Your task to perform on an android device: I want to buy the hiking shoes of the Columbia brand, so apply the brand filter for me and look for the Columbia brand shoes.
Image 0: 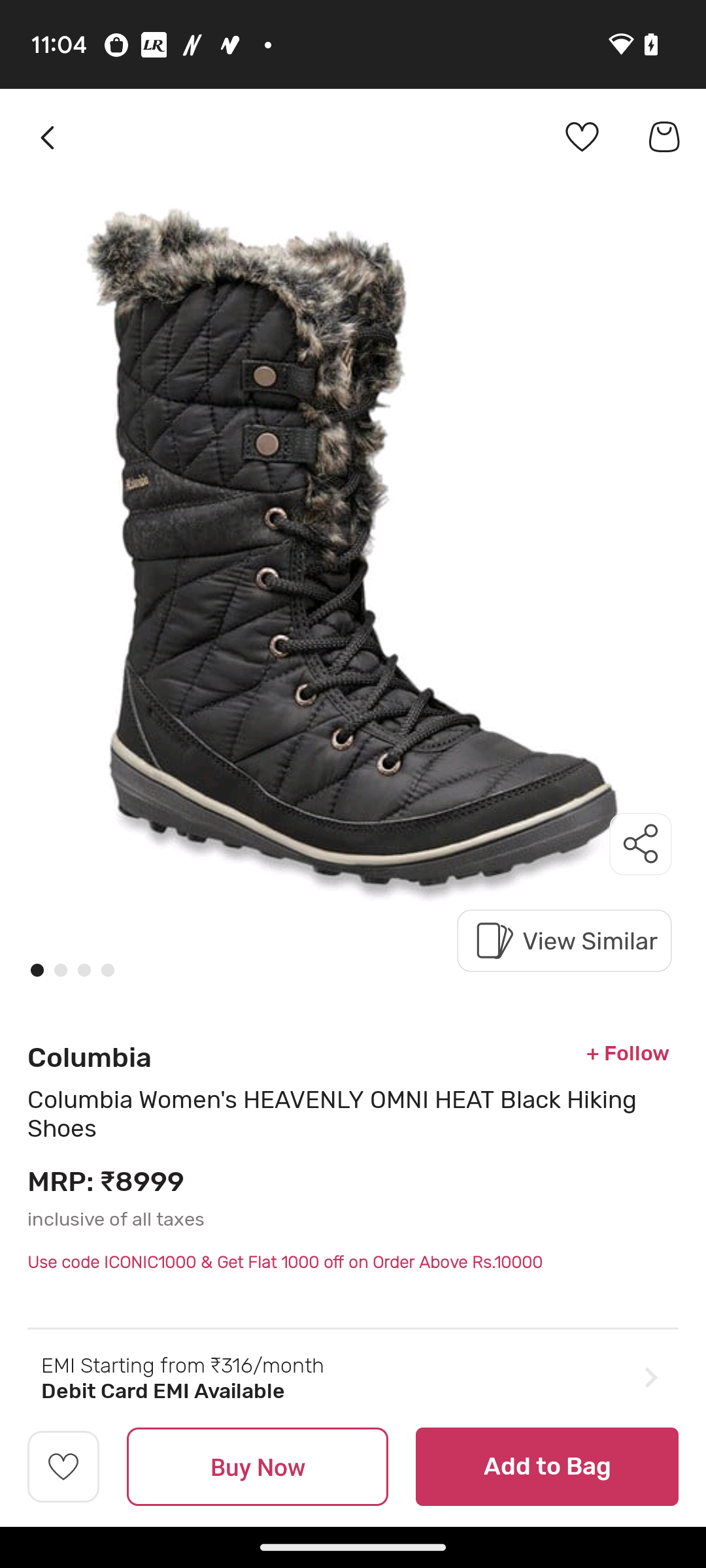
Go back to the previous page.
Step 0: press back button
Image 1: 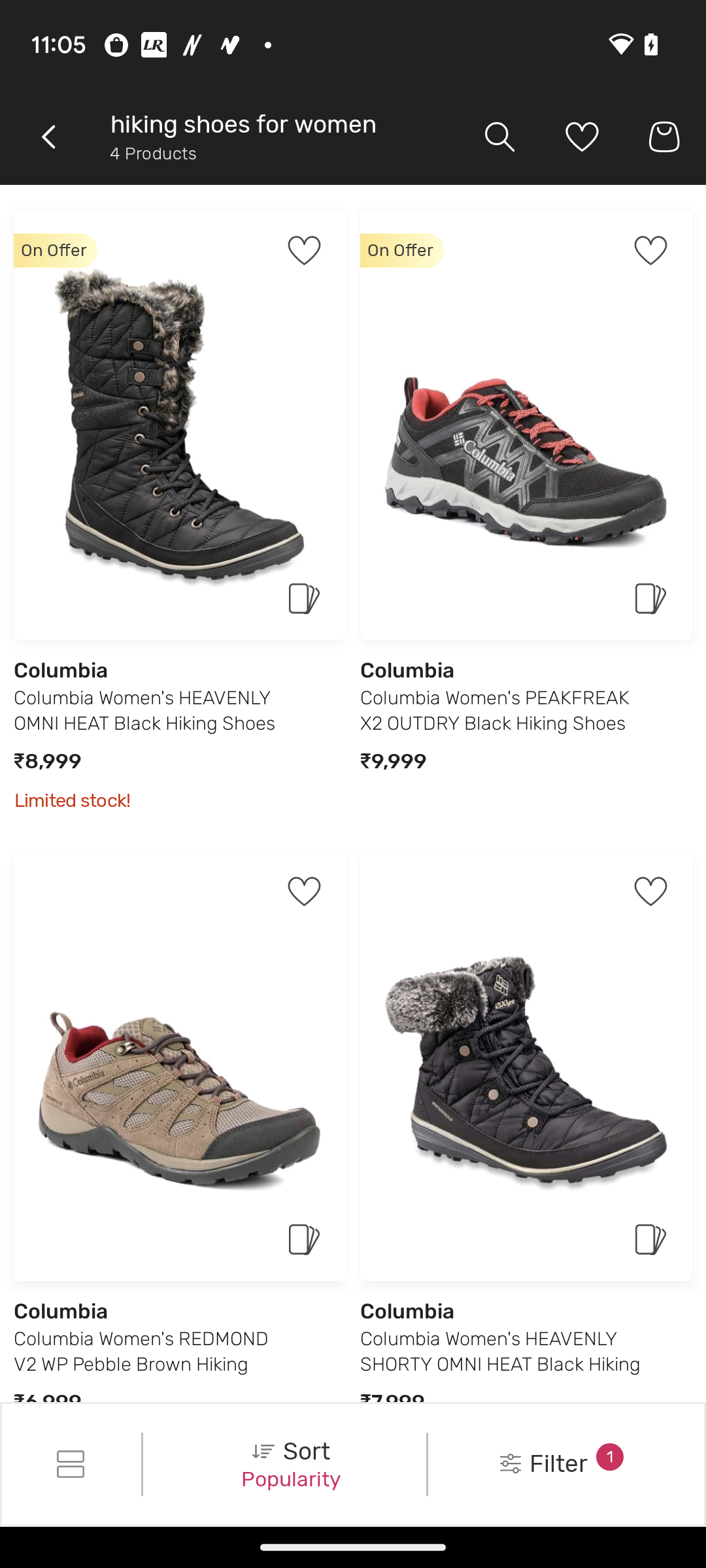
Click on the filter tab at the bottom right corner of the screen.
Step 1: click (543, 1464)
Image 2: 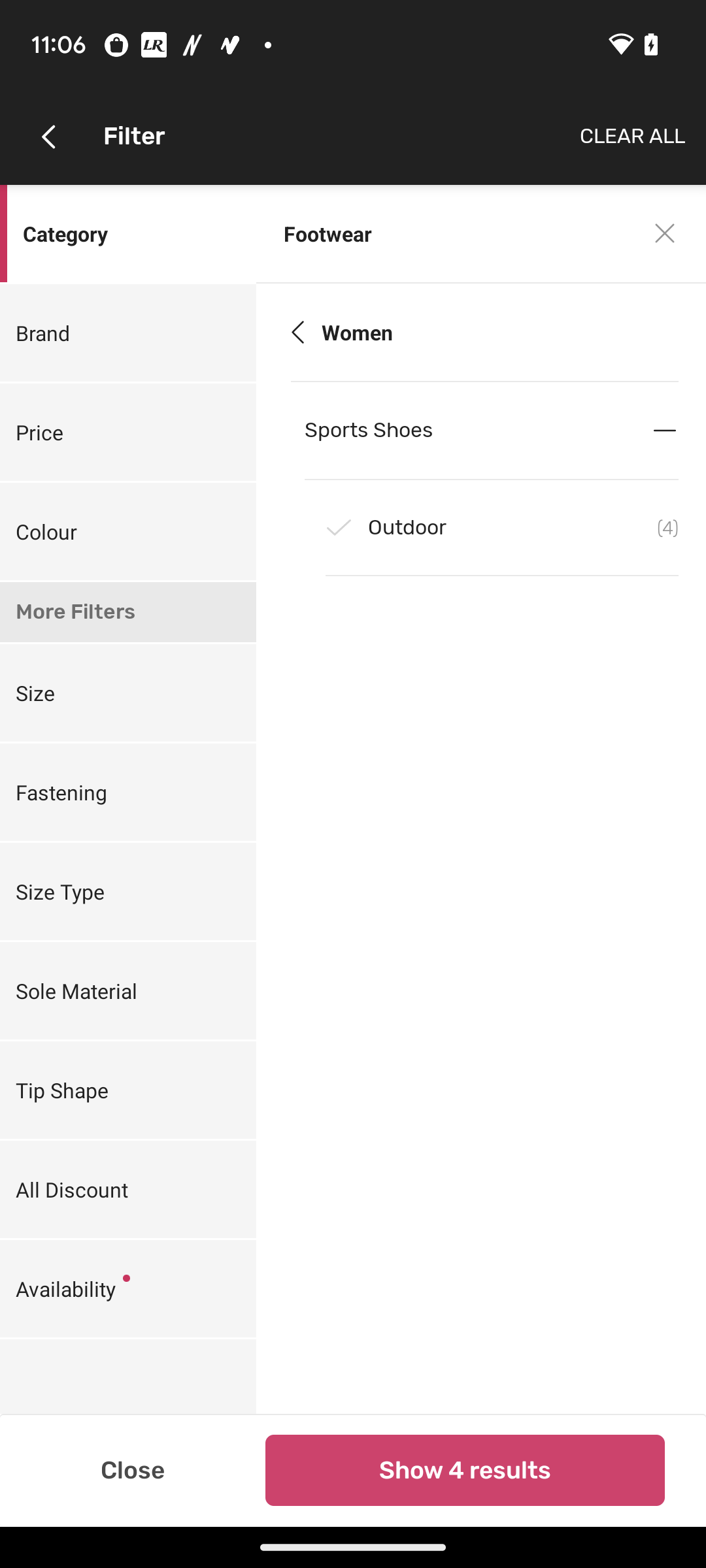
click on the "brand" filter.
Step 2: click (92, 336)
Image 3: 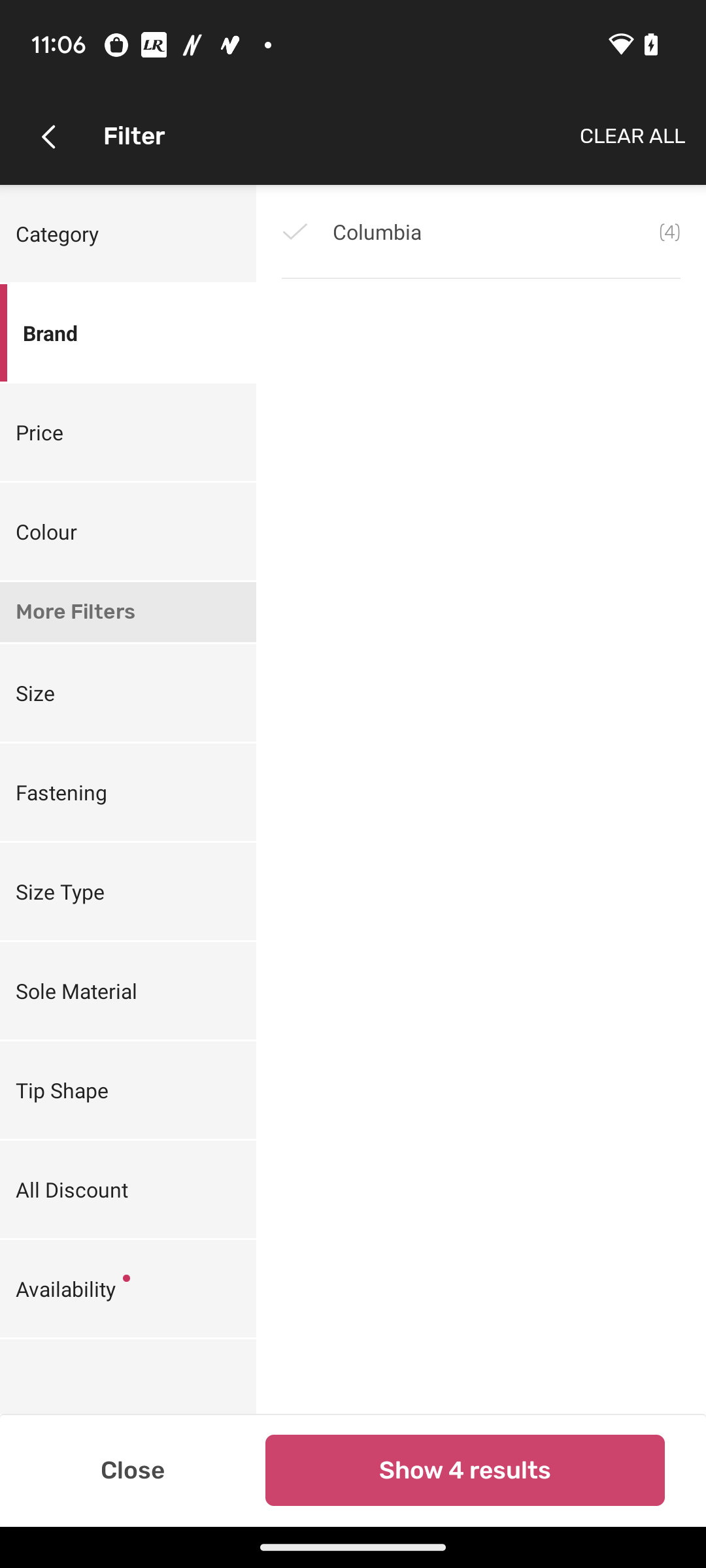
Click on the columbia brand.
Step 3: click (511, 212)
Image 4: 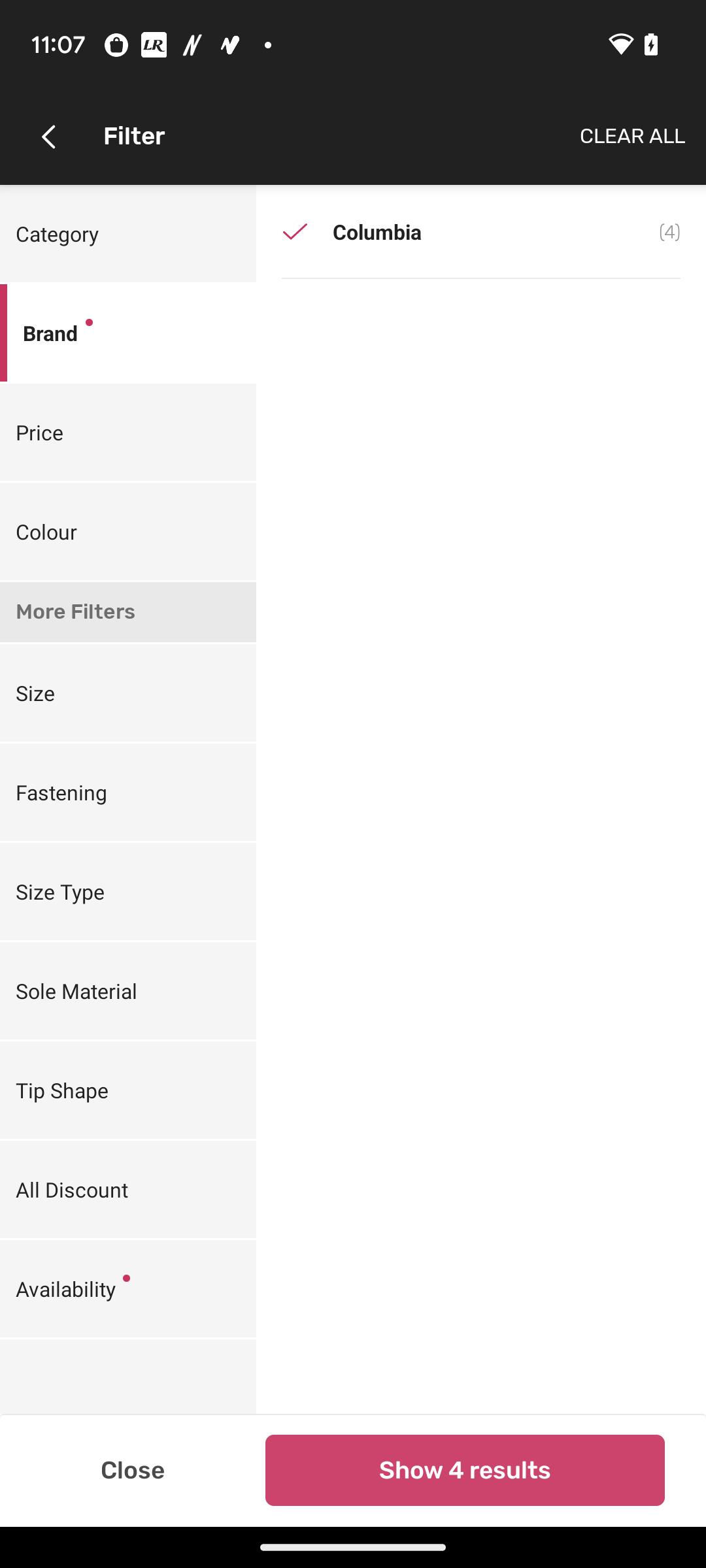
Click on the tab "Show 4 results" at the bottom.
Step 4: click (465, 1470)